Your task to perform on an android device: In Citymapper app, view My Trips  and track first search results
Image 0: 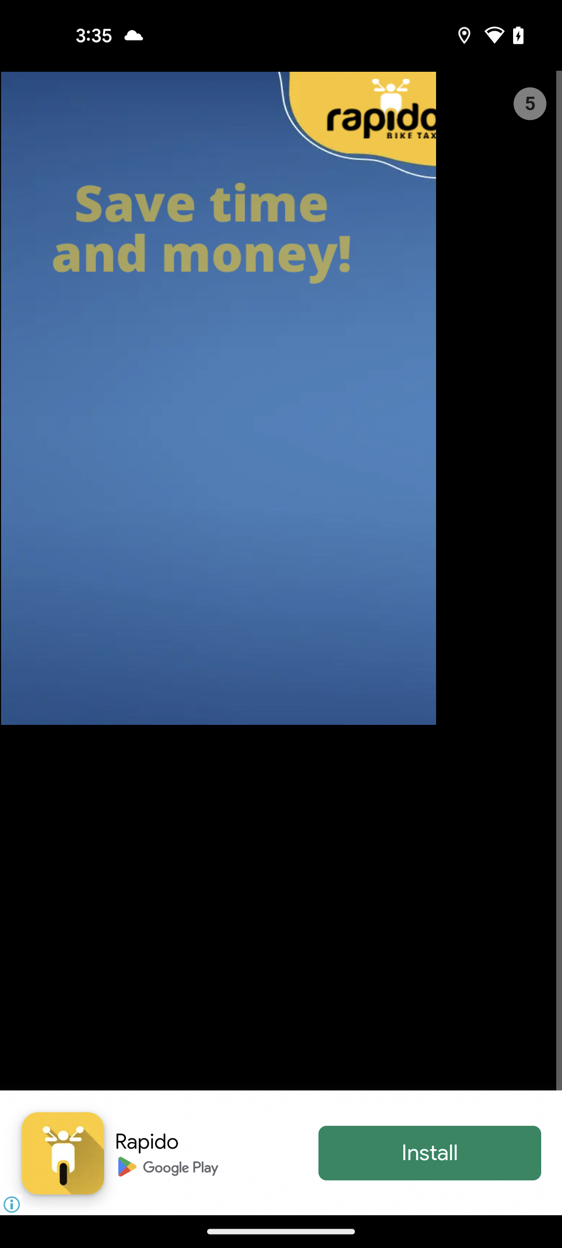
Open Citymapper app
Step 0: open app "Citymapper"
Image 1: 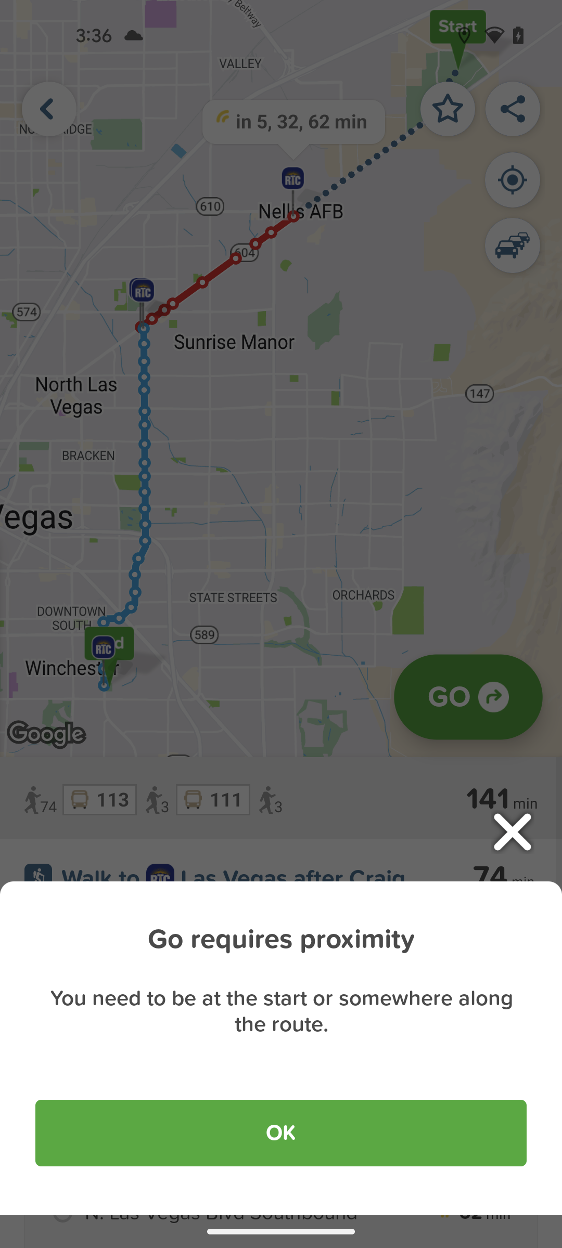
Close the pop up window
Step 1: click (512, 832)
Image 2: 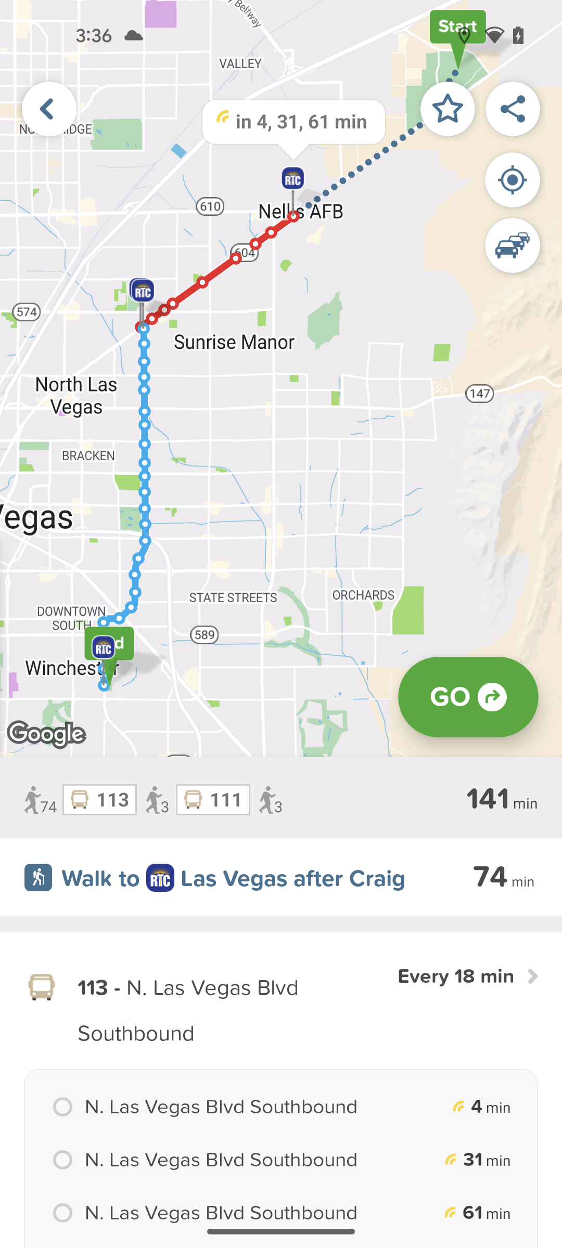
Go to the previous page 
Step 2: press back button
Image 3: 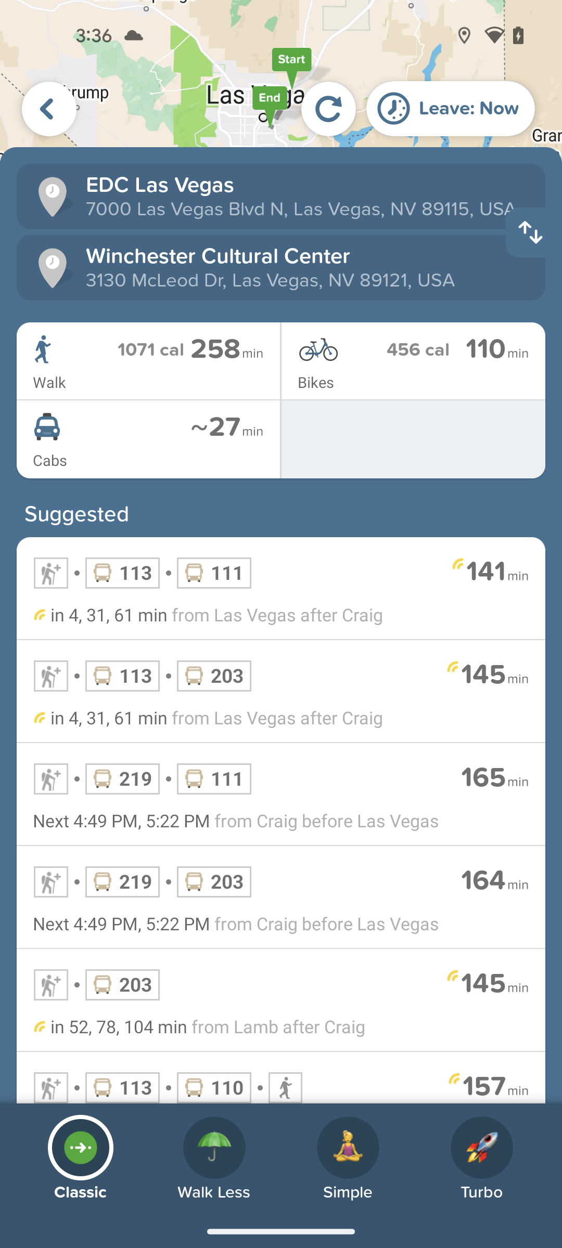
Go to the previous page 
Step 3: press back button
Image 4: 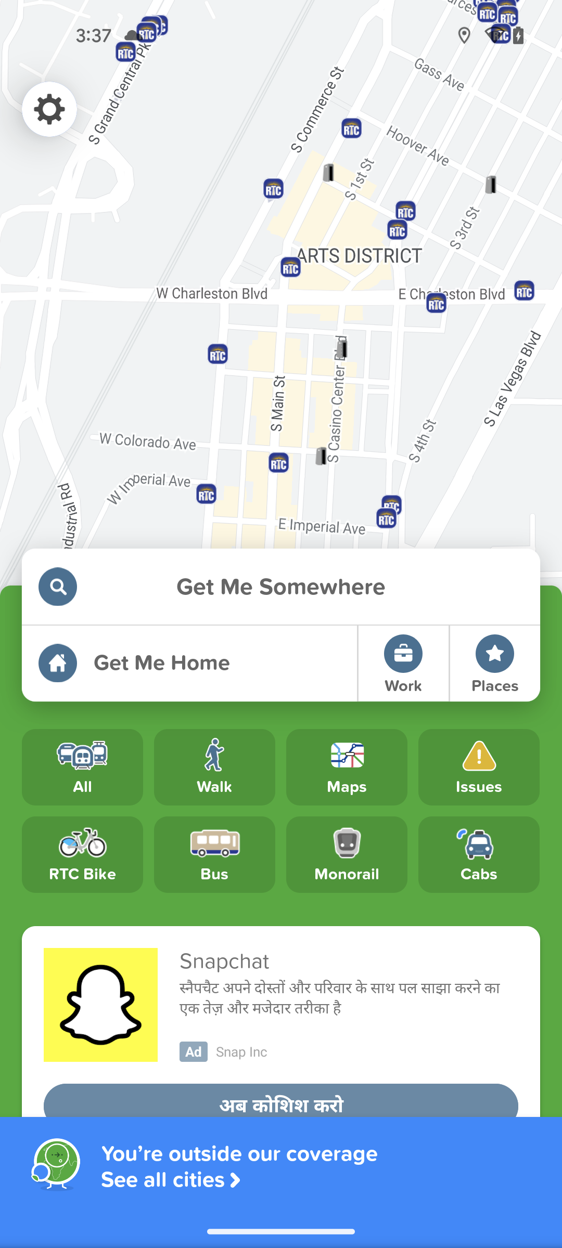
Swipe up to view more details
Step 4: scroll down
Image 5: 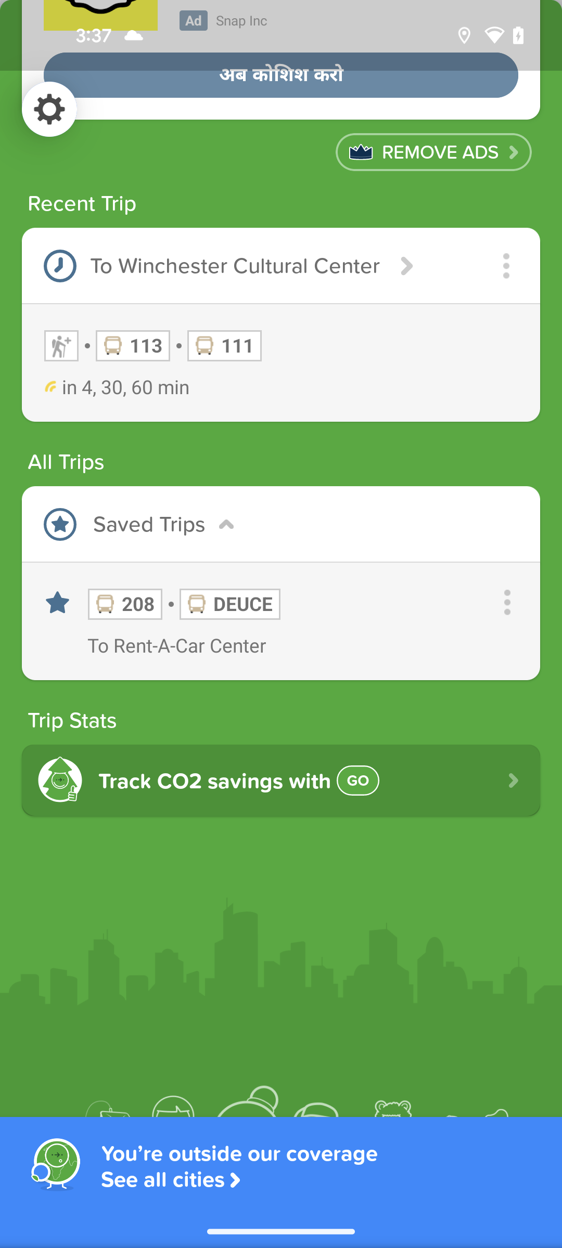
Click on the first saved trip
Step 5: click (281, 476)
Image 6: 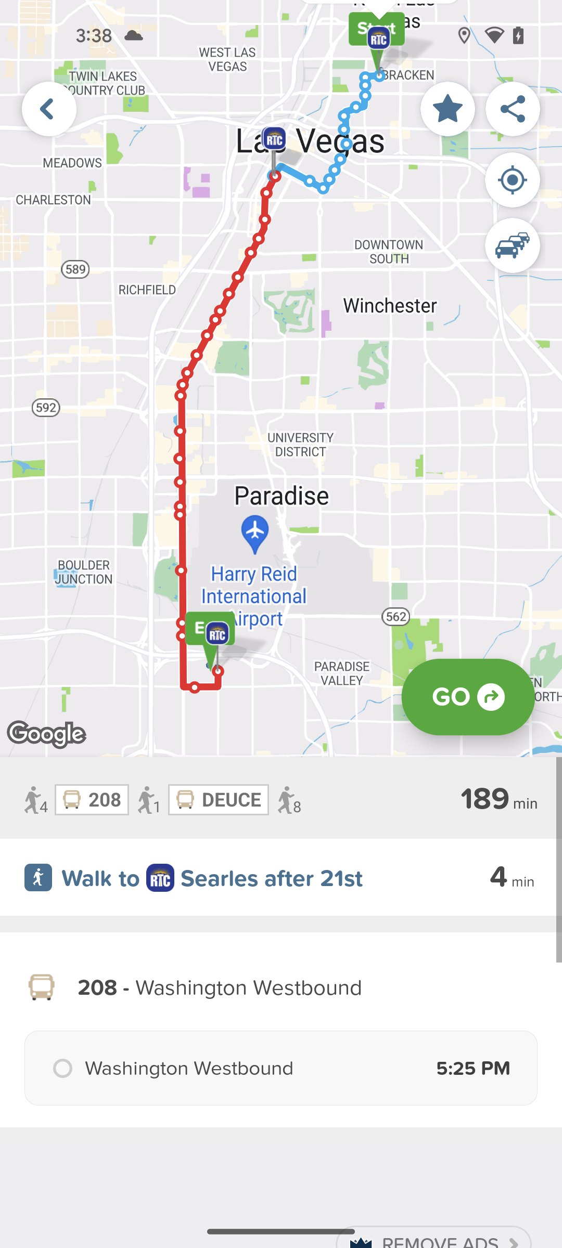
Swipe up to more view
Step 6: scroll down
Image 8: 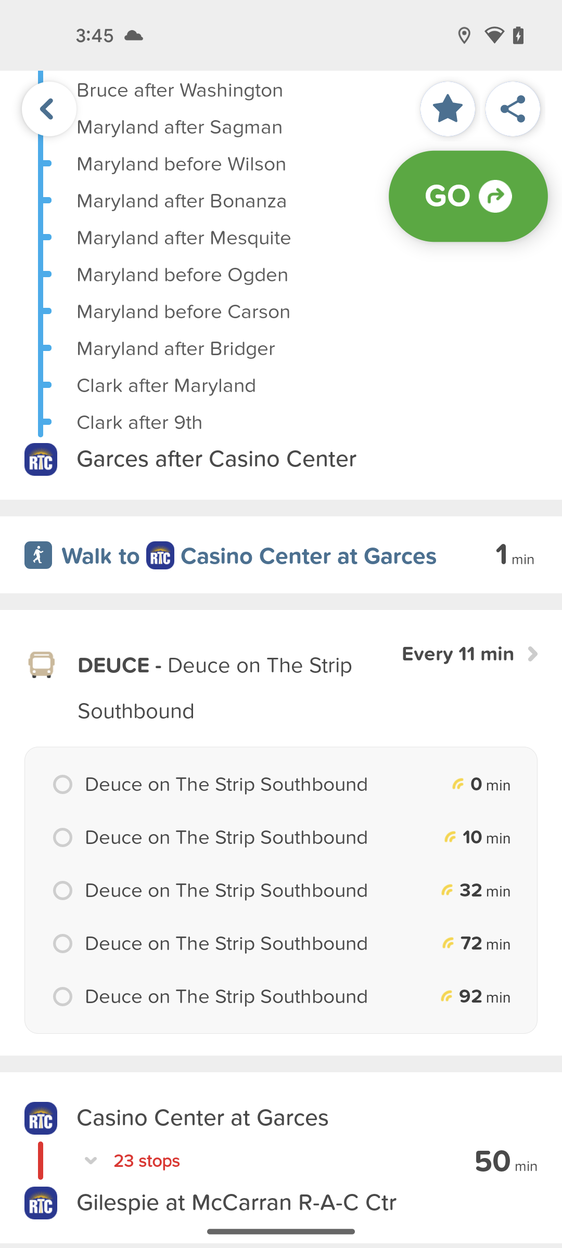
Click on the Maryland after Bridger
Step 8: click (294, 348)